Your task to perform on an android device: I want to search for a music video of "Yo Yo Mundi" in the Vimeo app because he's one of my favorite artists.
Image 0: 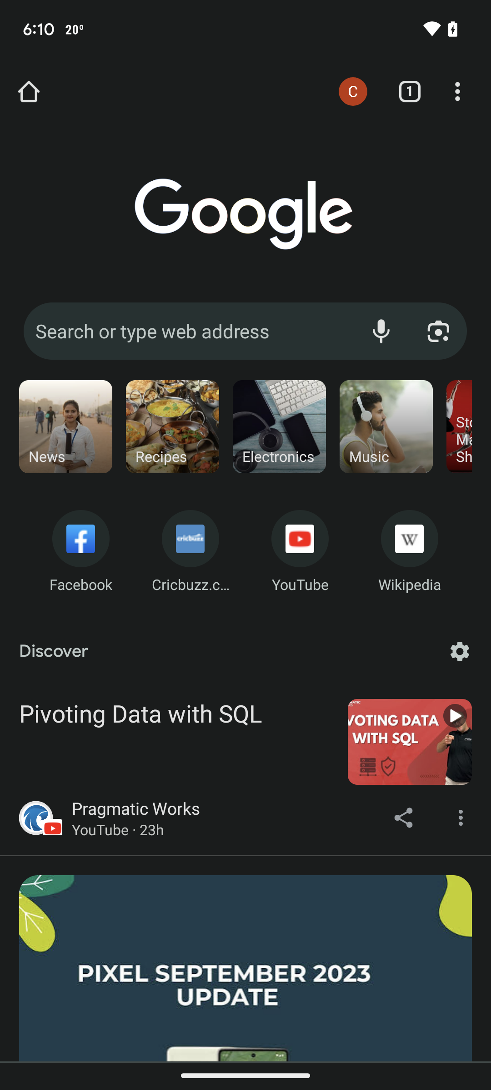
Open the Vimeo app
Step 0: open app "Vimeo"
Image 1: 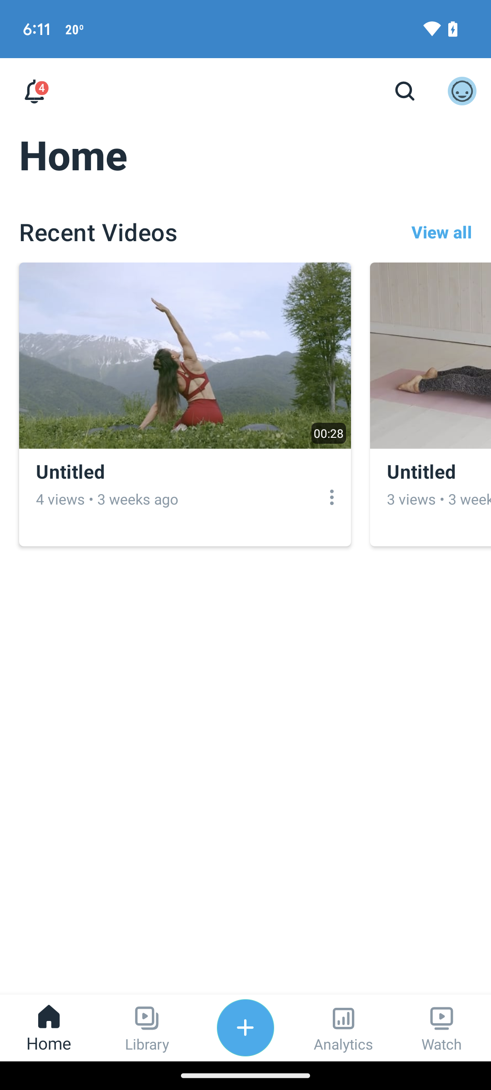
Click on the search icon at the top of the screen
Step 1: click (405, 91)
Image 2: 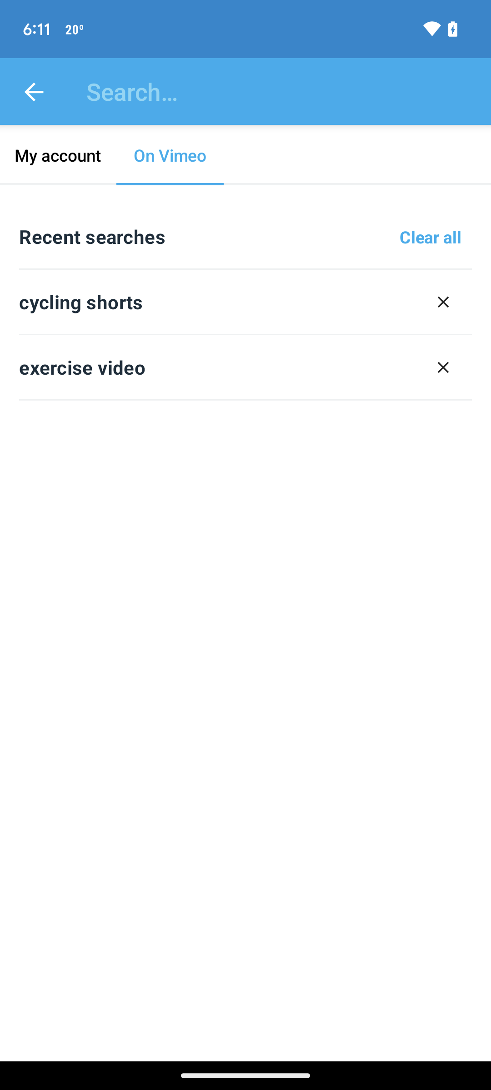
Click on the search bar at the top of the screen
Step 2: click (286, 91)
Image 4: 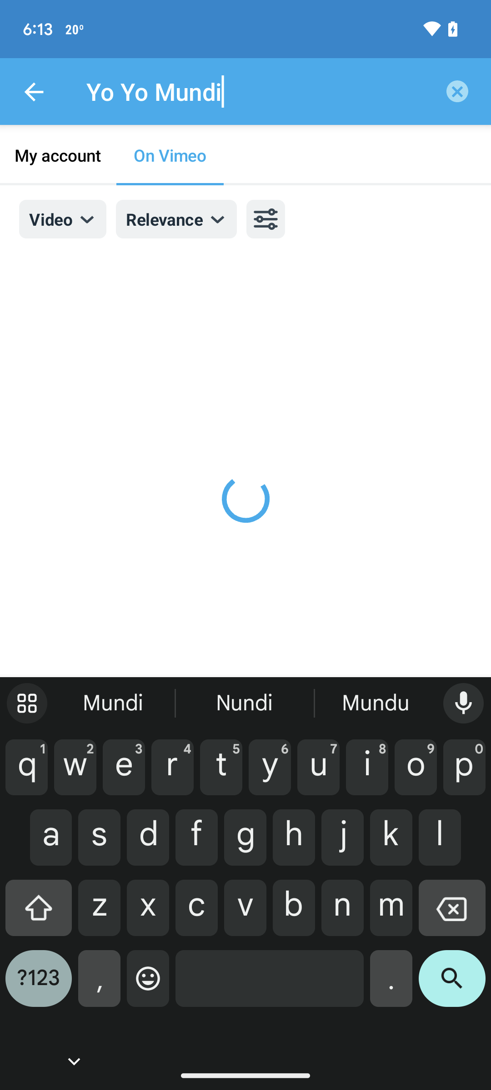
Click on the search icon on the keyboard
Step 4: click (452, 986)